Your task to perform on an android device: View the reviews of other buyers of the Amazon Echo Dot (3rd Gen) -smart speaker with Alexa (Black) on the Tata CLiQ app.
Image 0: 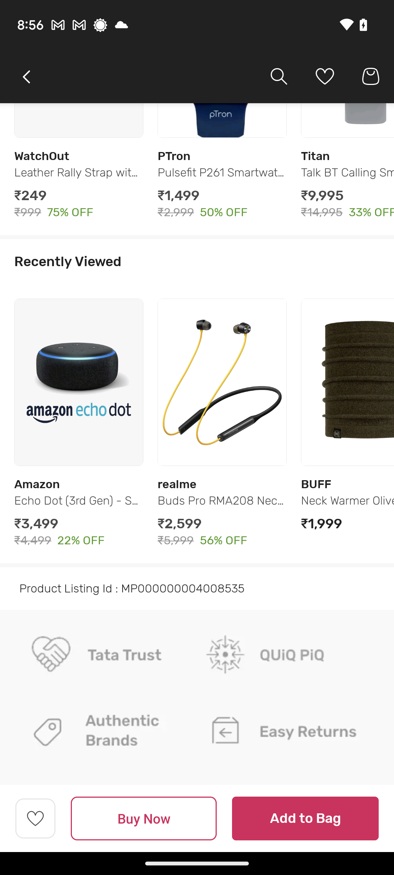
Scroll down on the screen until you find the Ratings & Reviews section.
Step 0: scroll up
Image 1: 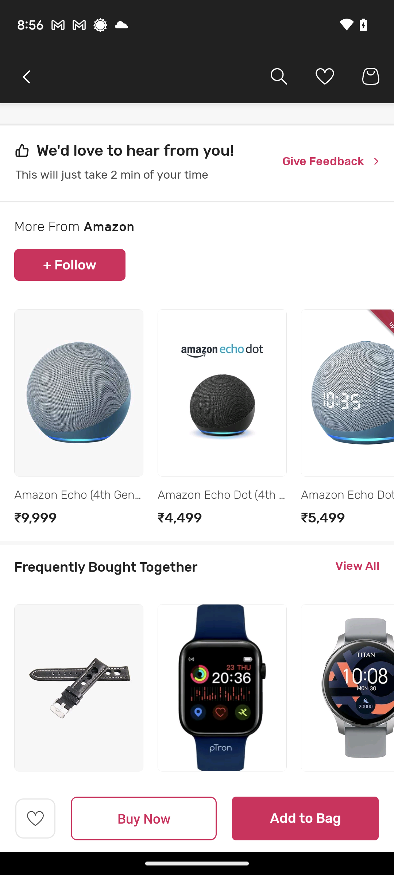
Scroll down on the screen until you find the Ratings & Reviews section.
Step 1: scroll up